Your task to perform on an android device: We decided to stay in Hotel Villa Kinzica but before We want to know more about this hotel. Show us the description of this hotel
Image 0: 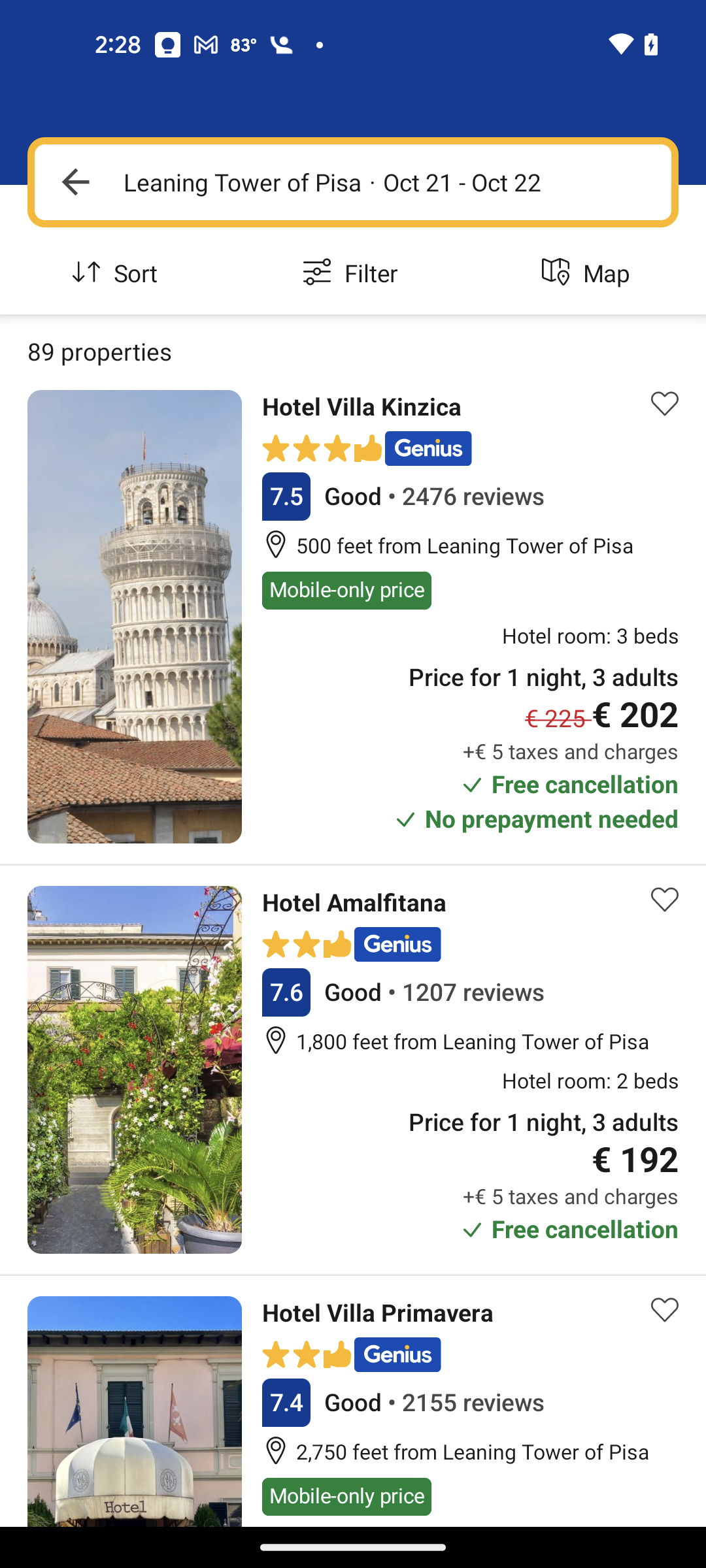
Click on the first search result
Step 0: click (361, 407)
Image 1: 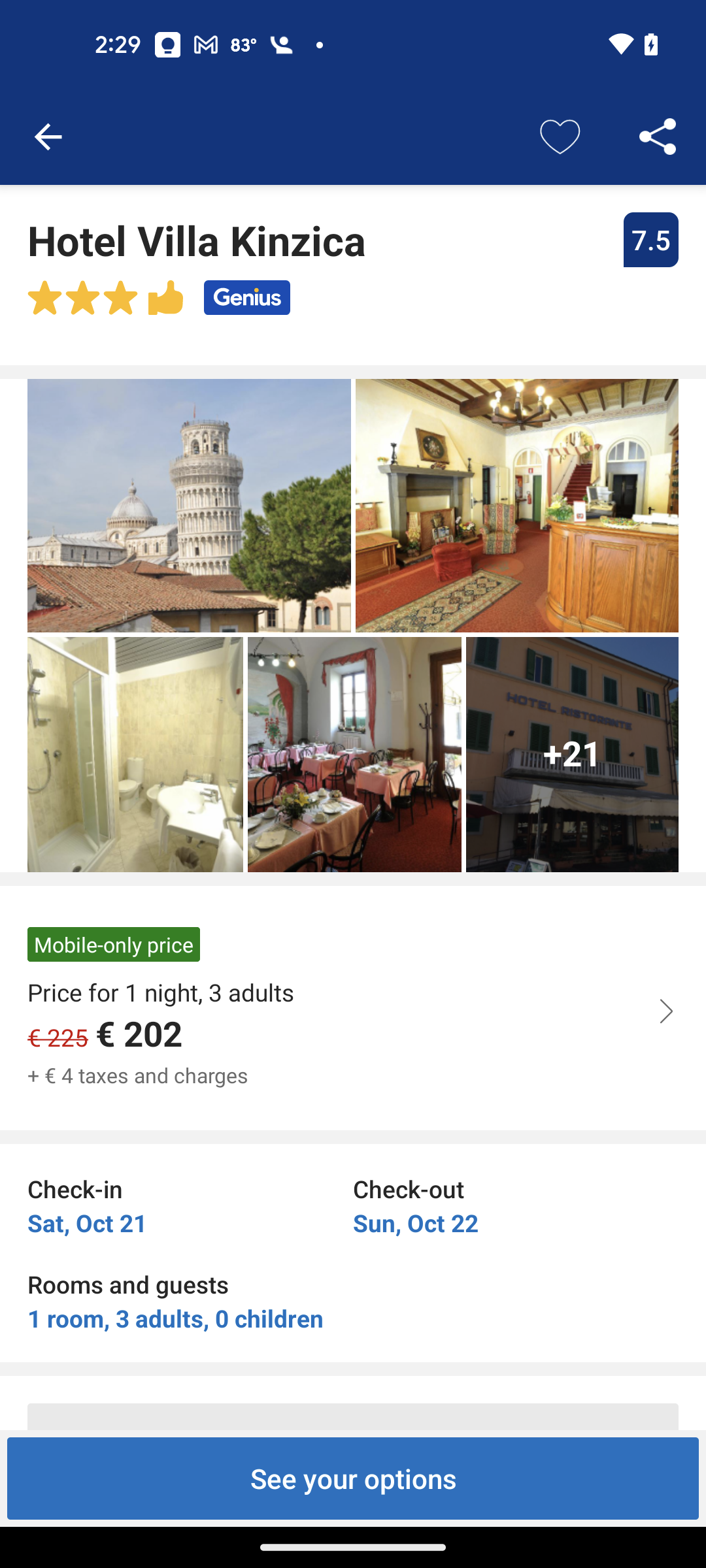
Scroll down to find the description of this hotel.
Step 1: scroll down
Image 2: 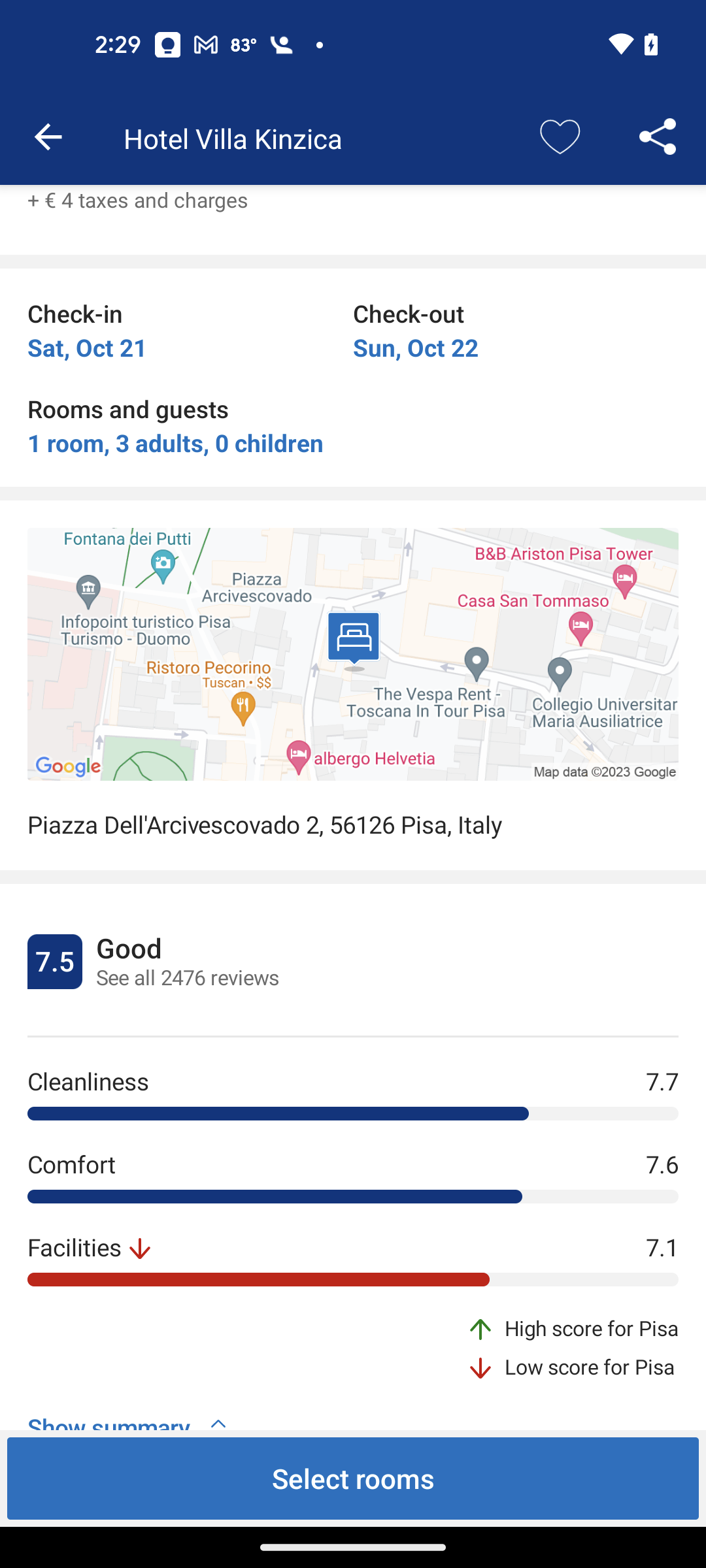
Scroll down to find the description of this hotel.
Step 2: scroll down
Image 3: 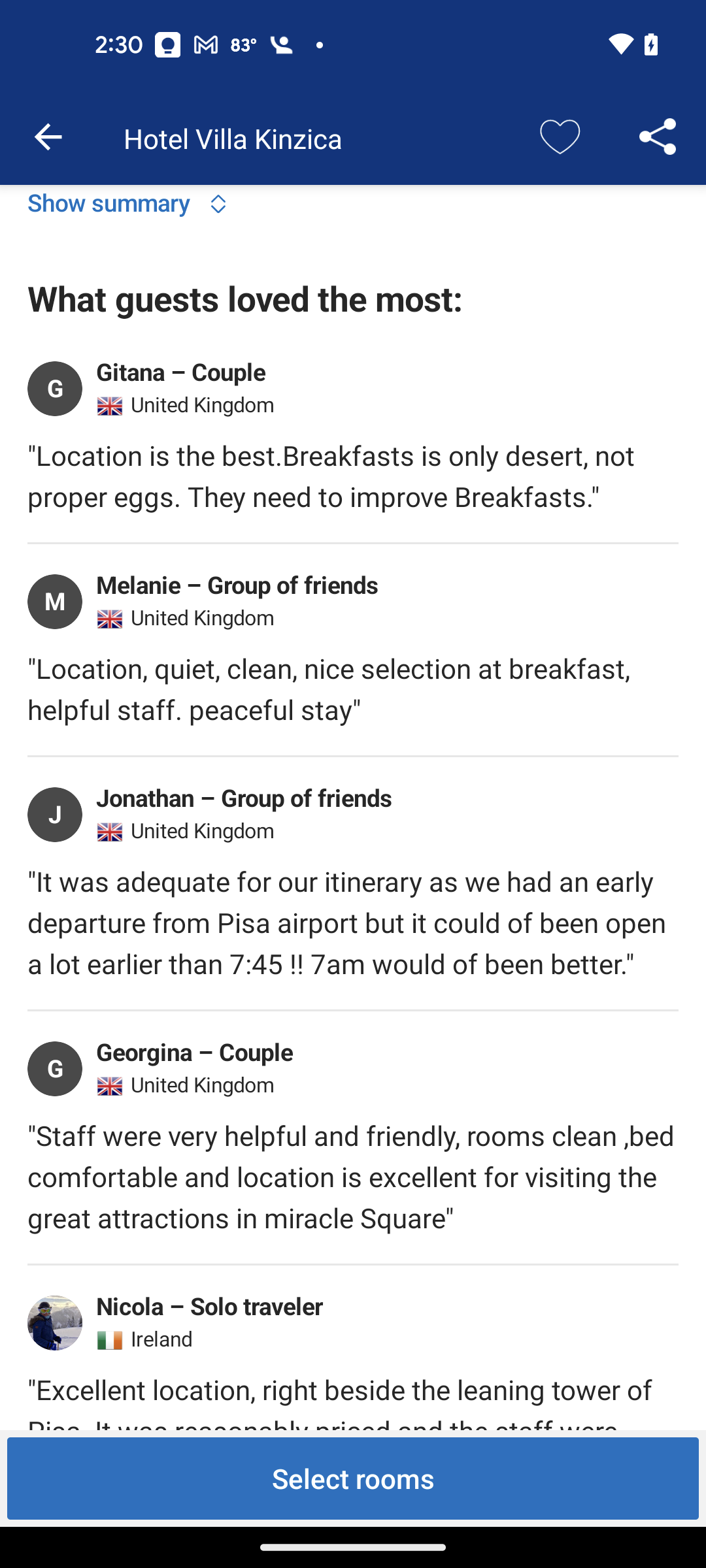
Scroll down to find the description of this hotel.
Step 3: scroll down
Image 4: 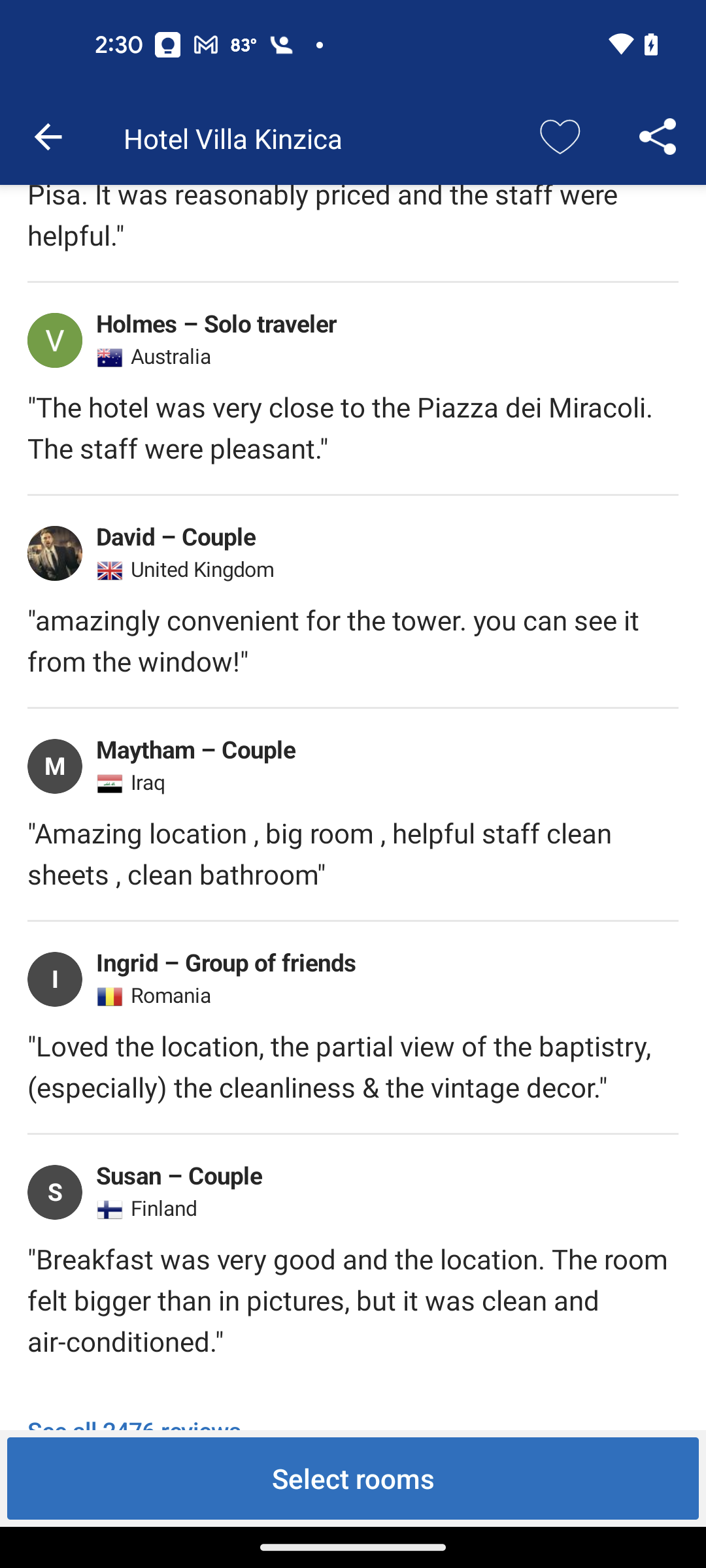
Scroll down to find the description of this hotel.
Step 4: scroll down
Image 5: 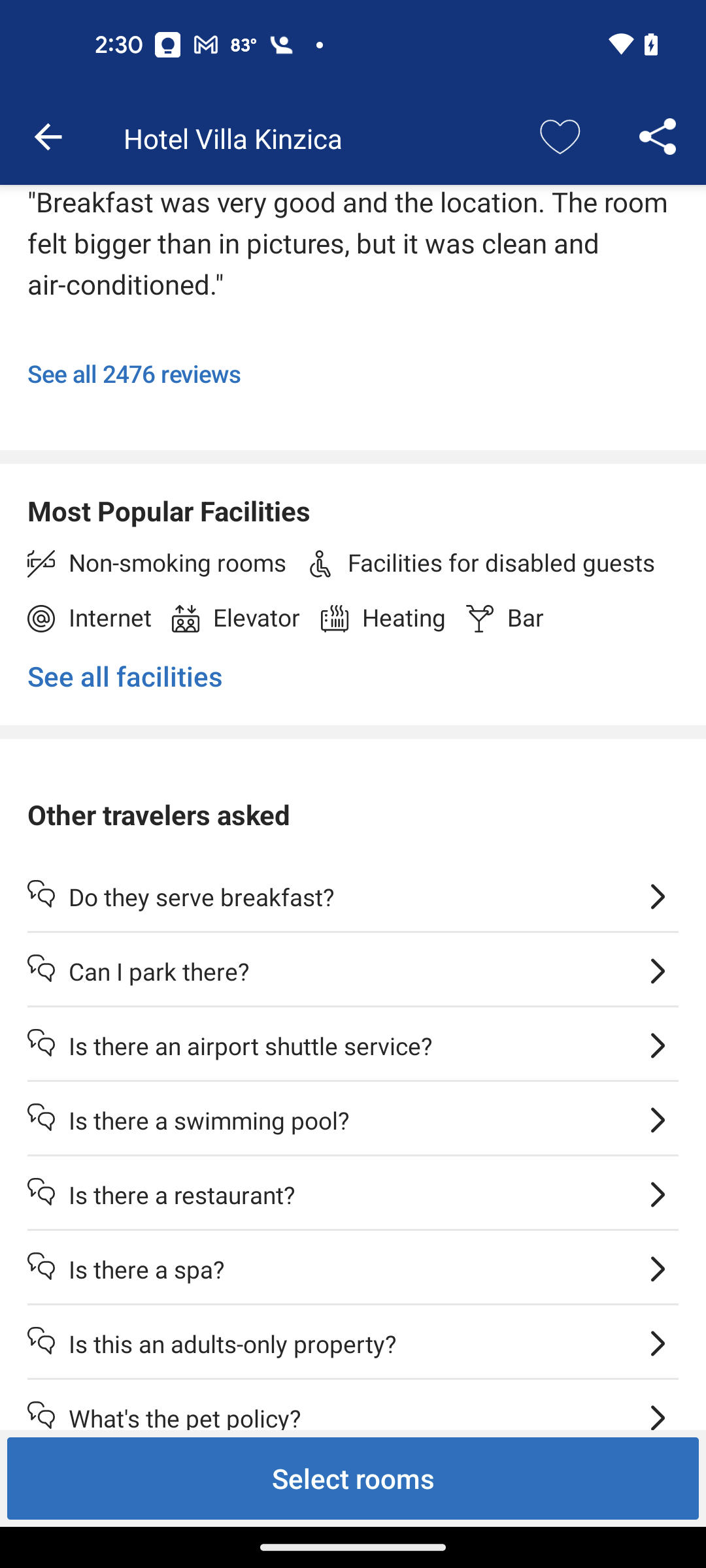
Scroll down to find the description of this hotel.
Step 5: scroll down
Image 6: 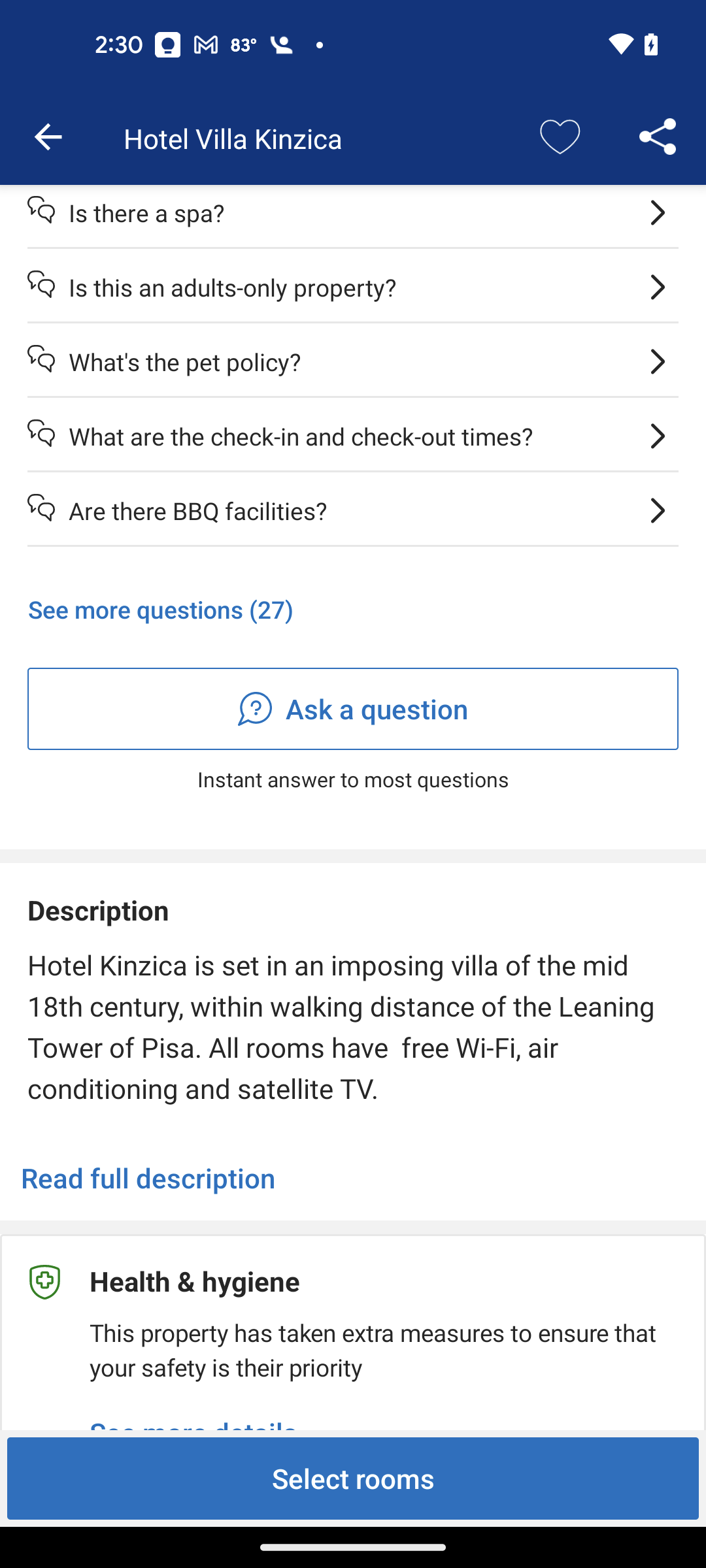
Click on the Read full description
Step 6: click (148, 1179)